Your task to perform on an android device: Using the AutoScout24 app, I'm searching for a personal vehicle. My preferred brand of car is Toyota, which appears by the brand name Camry Sedan of the 2023 model
Image 0: 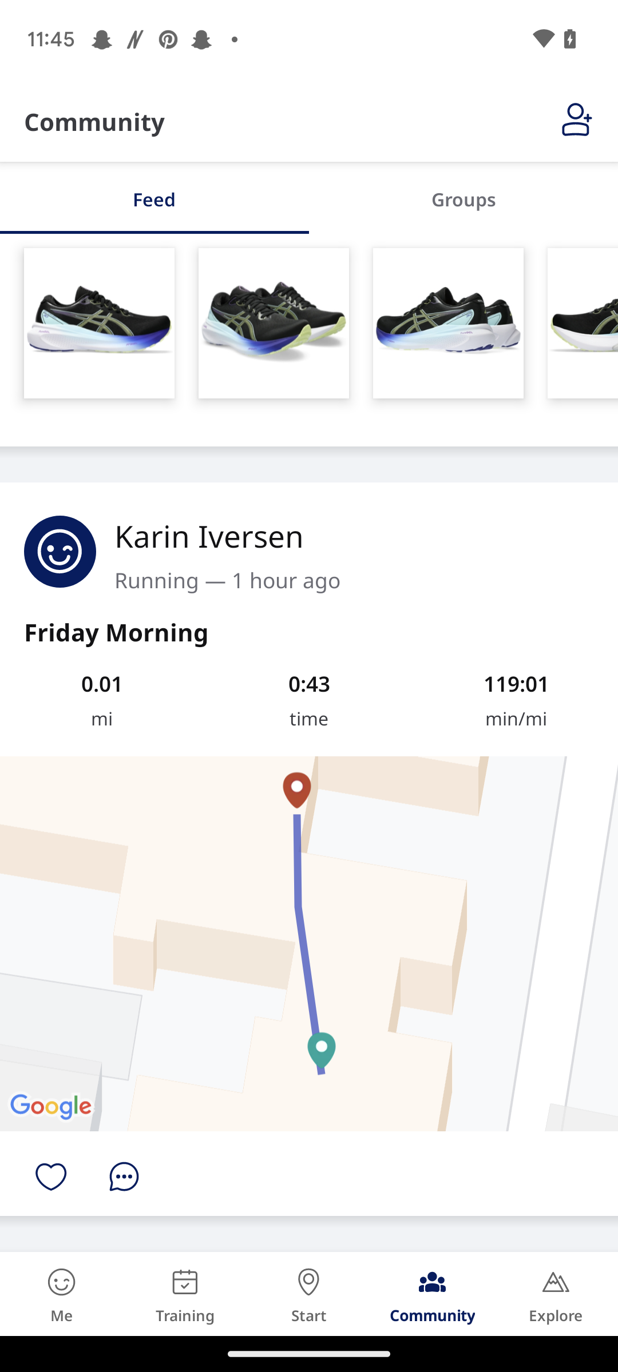
Open the Autoscout24 app
Step 0: open app "AutoScout24"
Image 1: 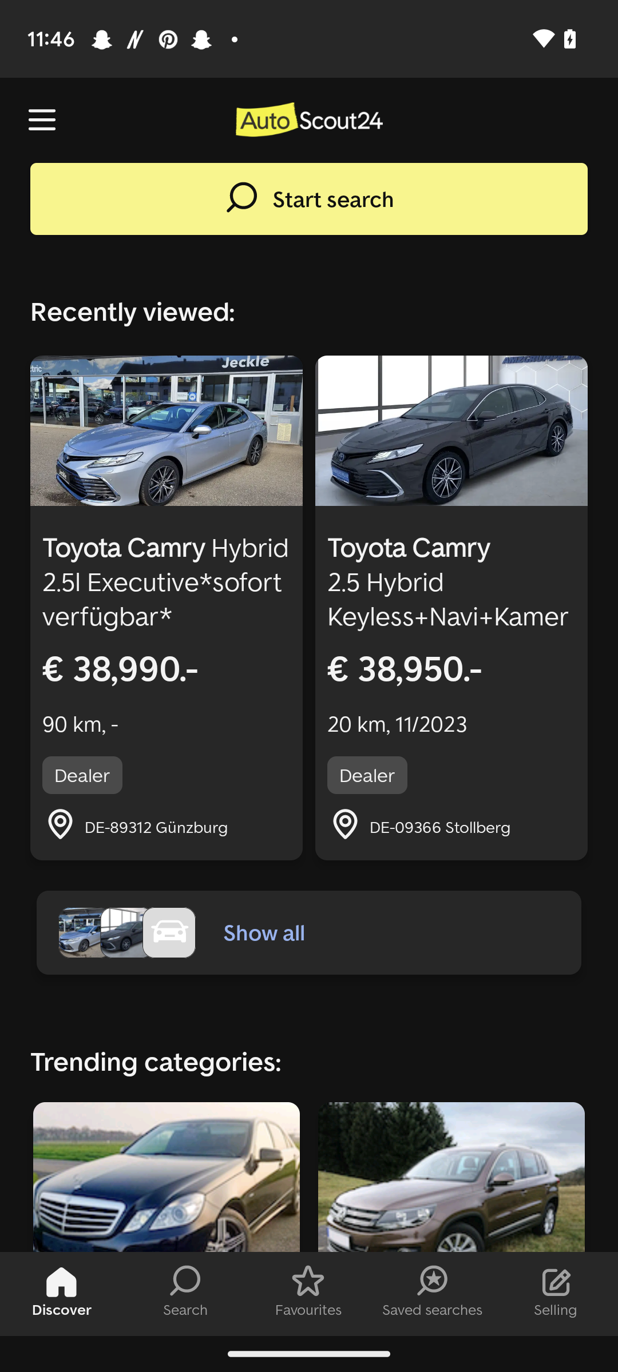
Click on the search icon
Step 1: click (185, 1309)
Image 2: 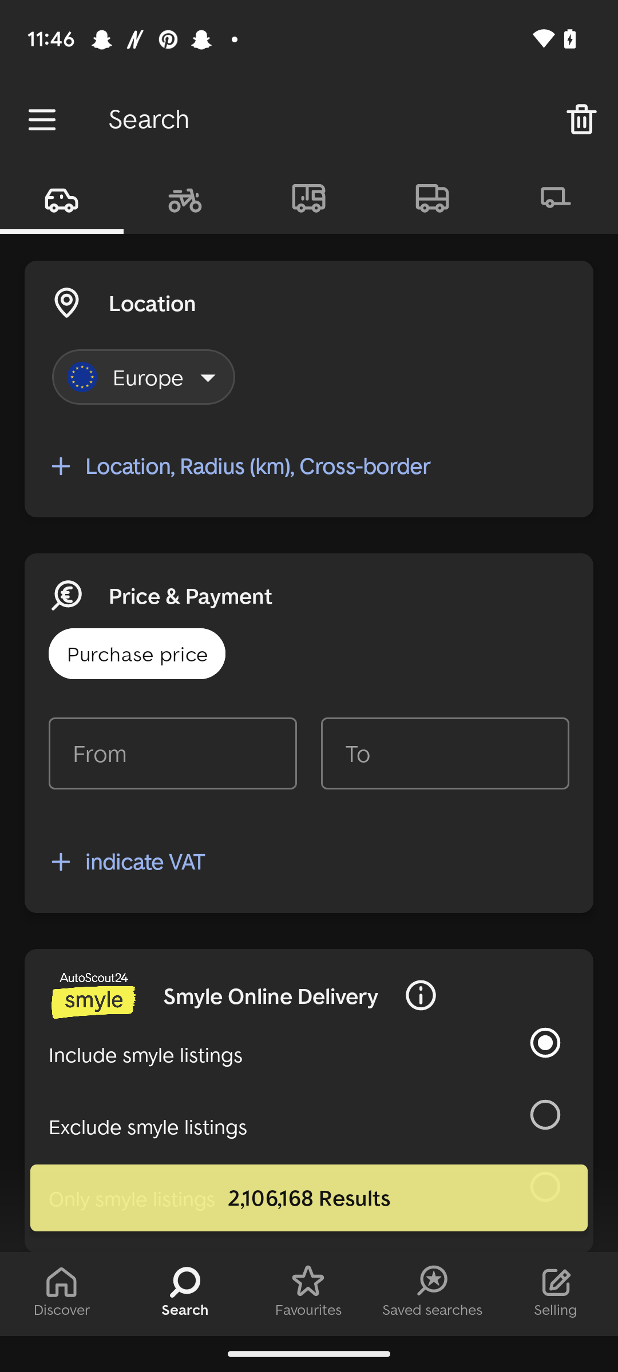
Scroll up to view the basic model option 
Step 2: scroll down
Image 3: 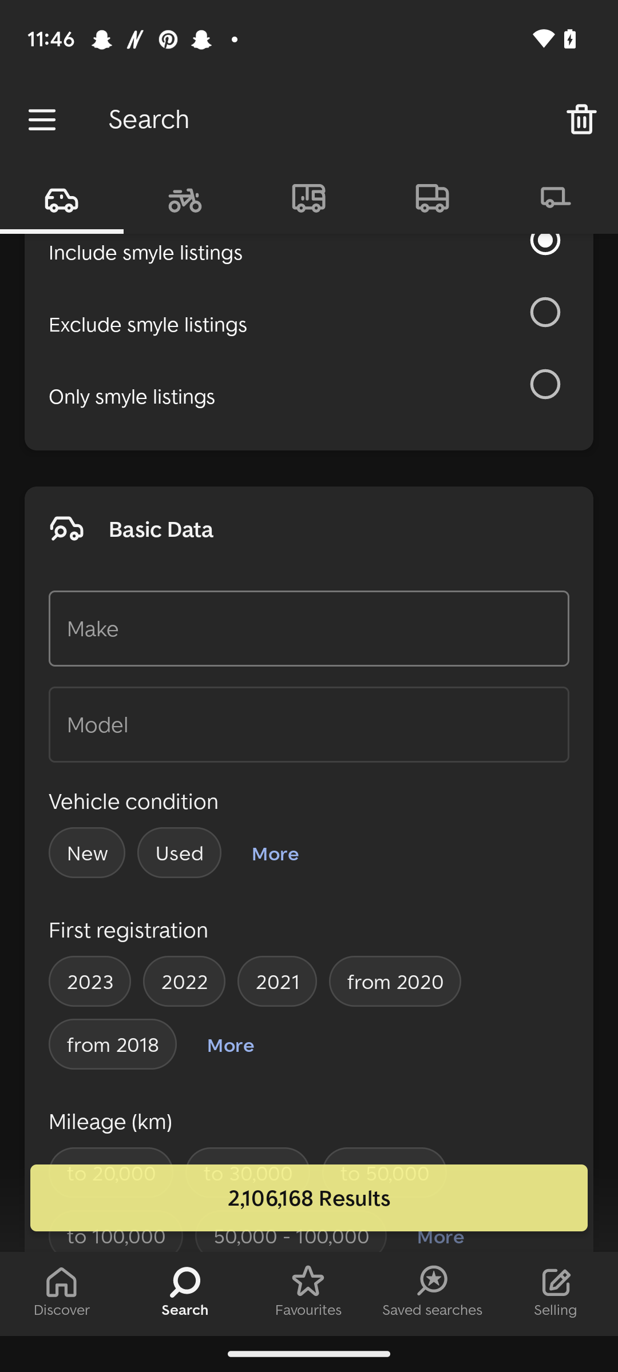
Click on the make option 
Step 3: click (309, 628)
Image 4: 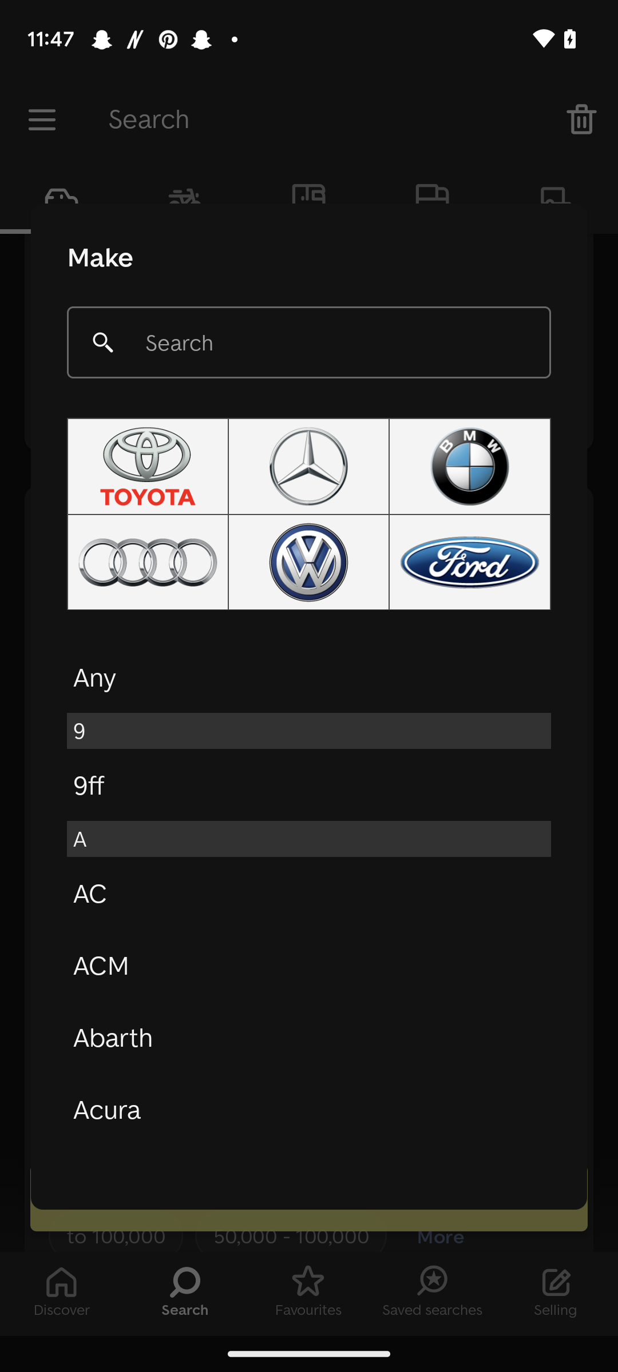
Click on the Toyota brand
Step 4: click (114, 476)
Image 5: 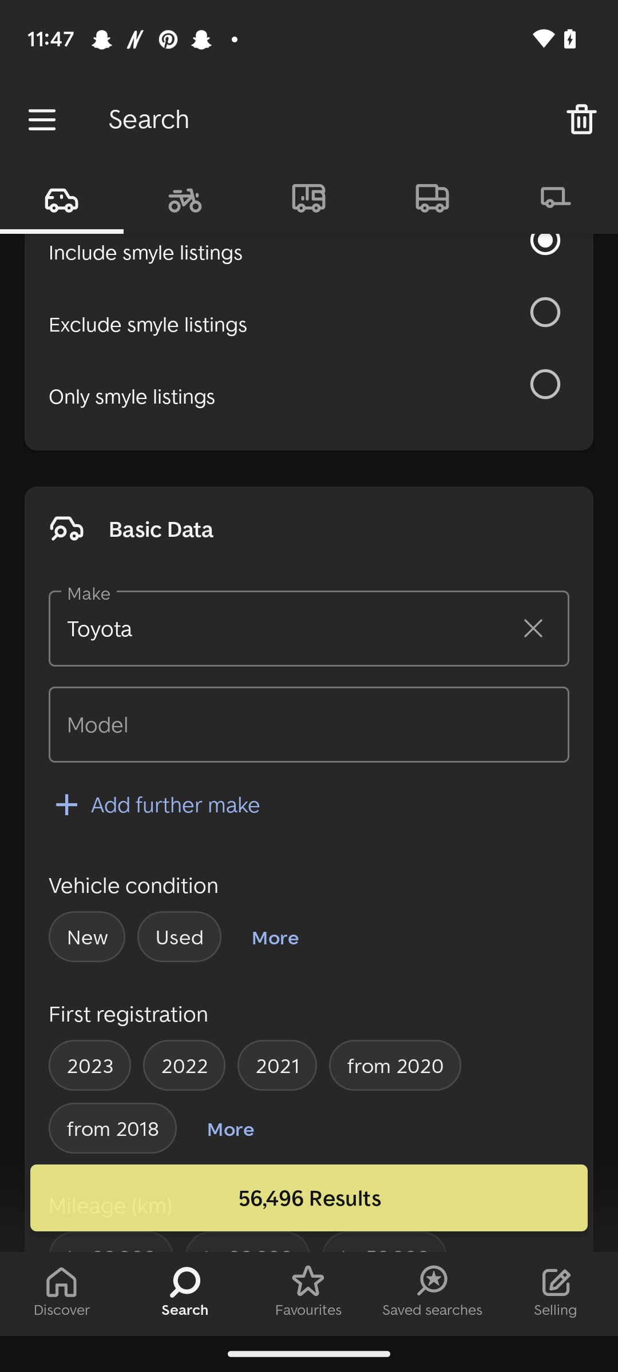
Click on the model option 
Step 5: click (309, 724)
Image 6: 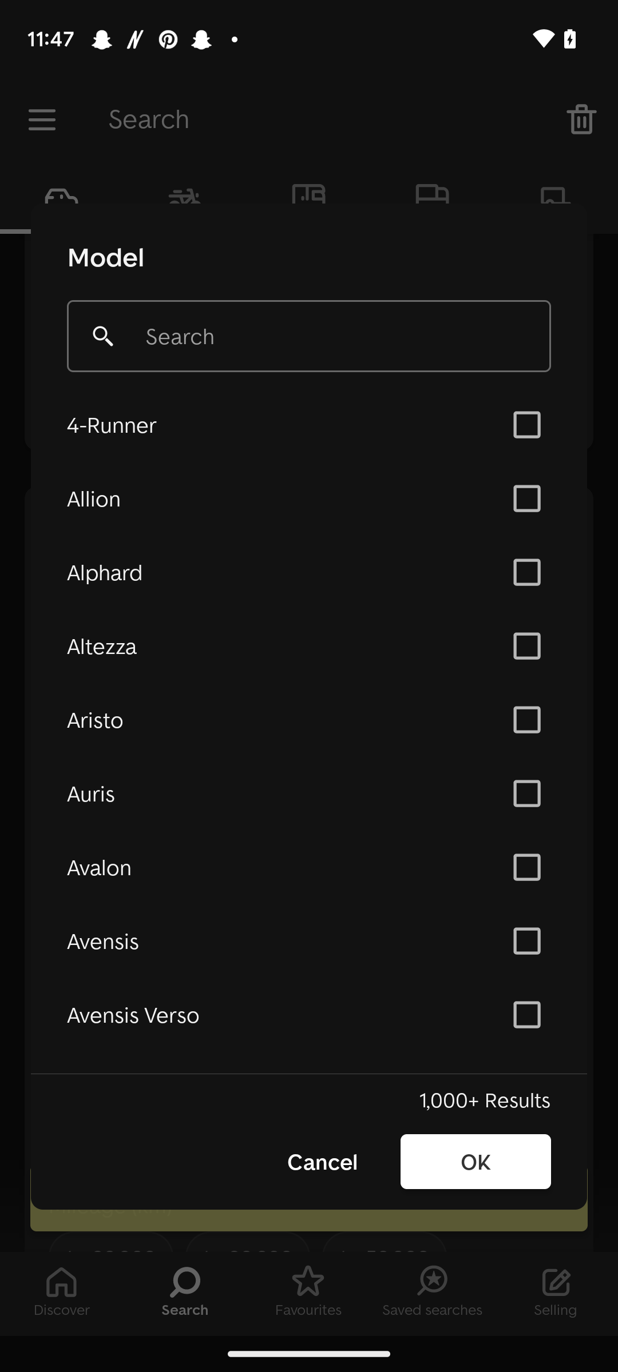
Scroll up to view the camry model
Step 6: scroll down
Image 7: 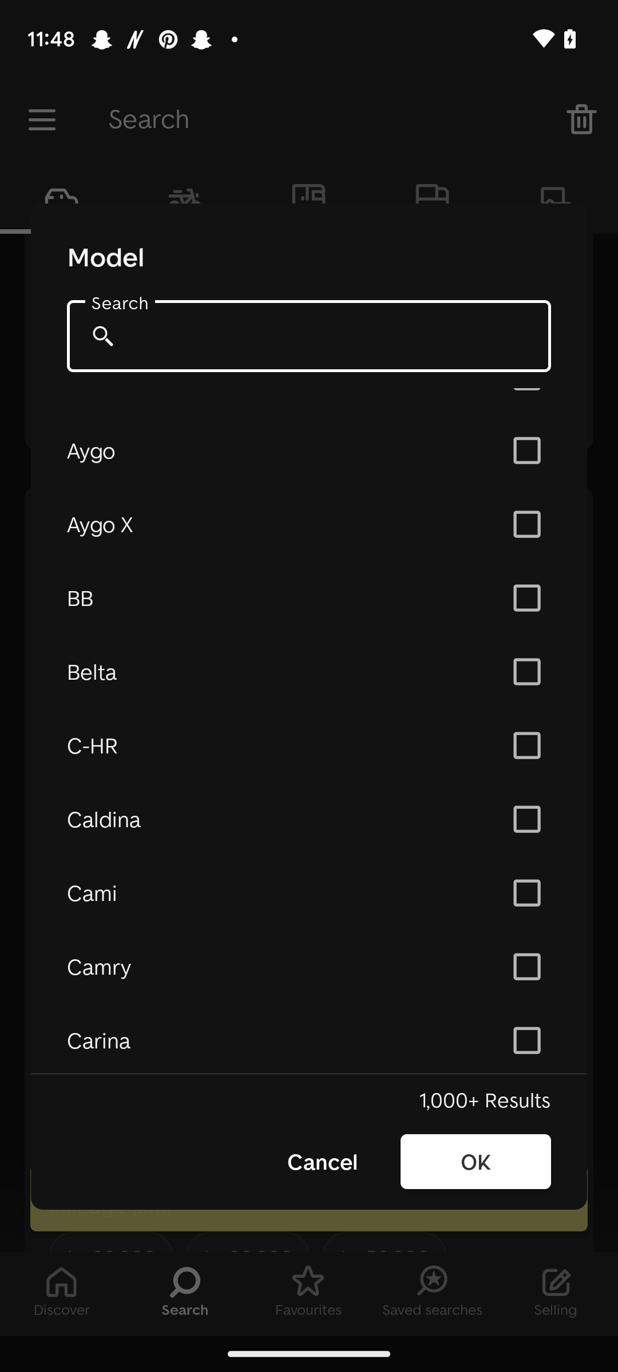
Click on the Camry option 
Step 7: click (528, 963)
Image 8: 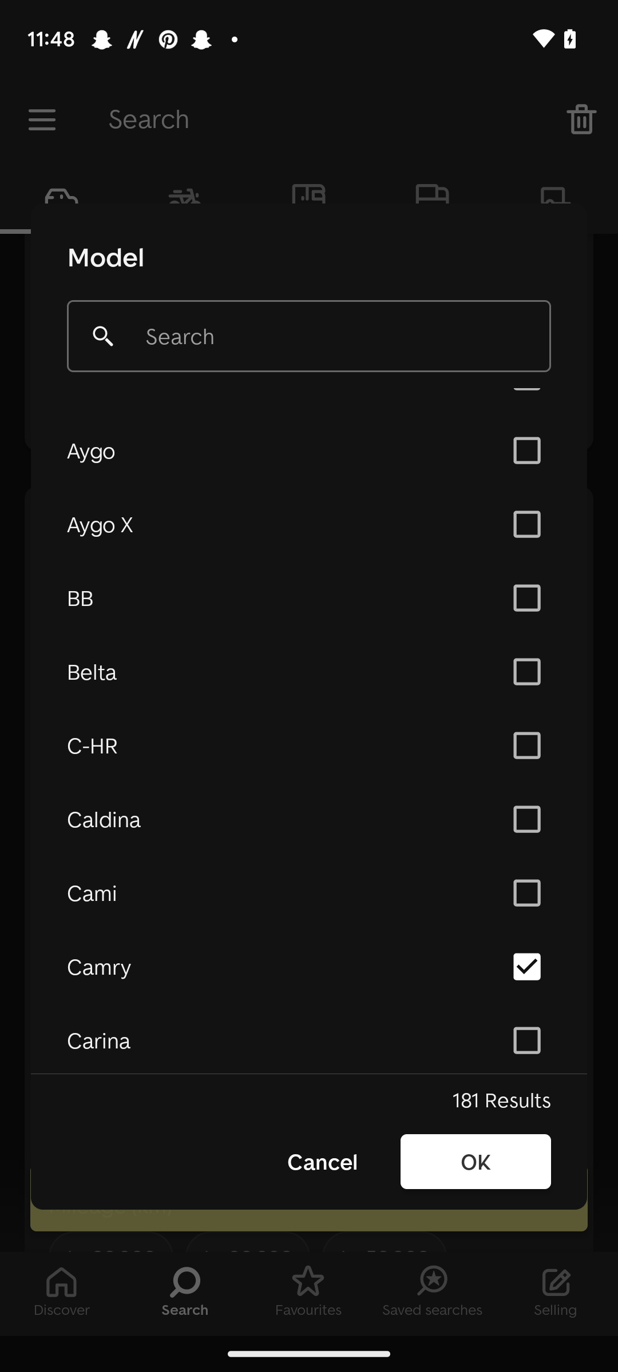
Click on the ok button
Step 8: click (476, 1161)
Image 9: 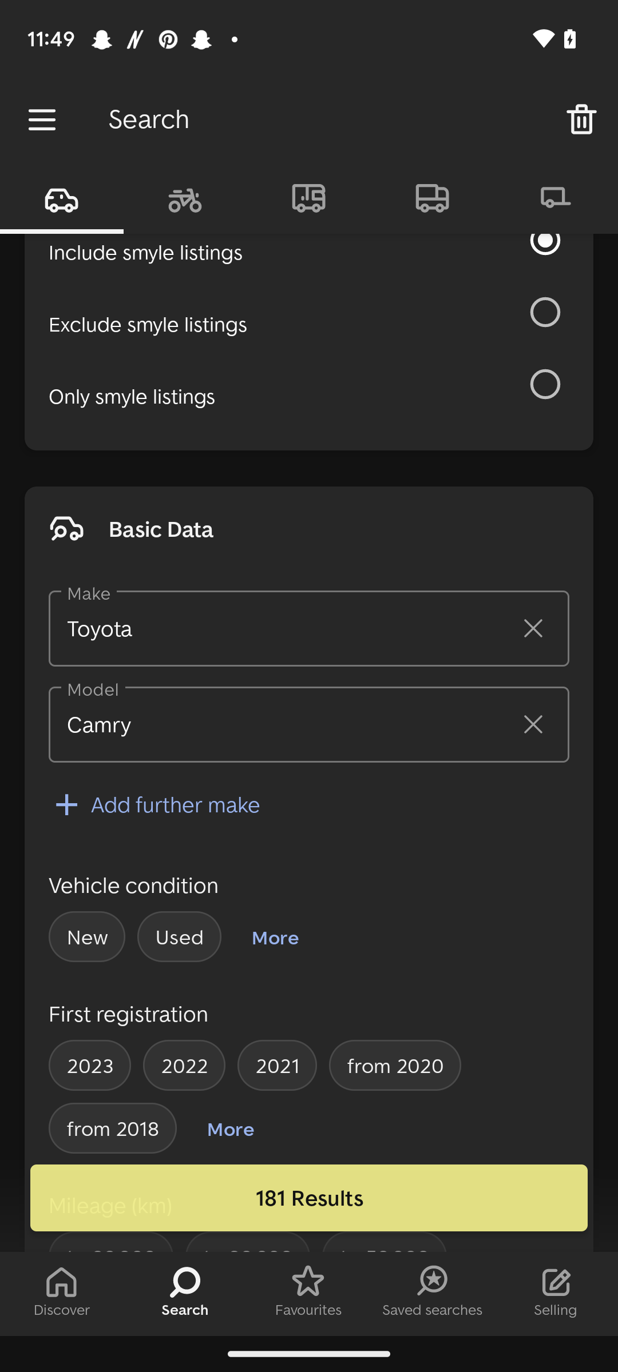
Click on the 2023 model
Step 9: click (90, 1065)
Image 10: 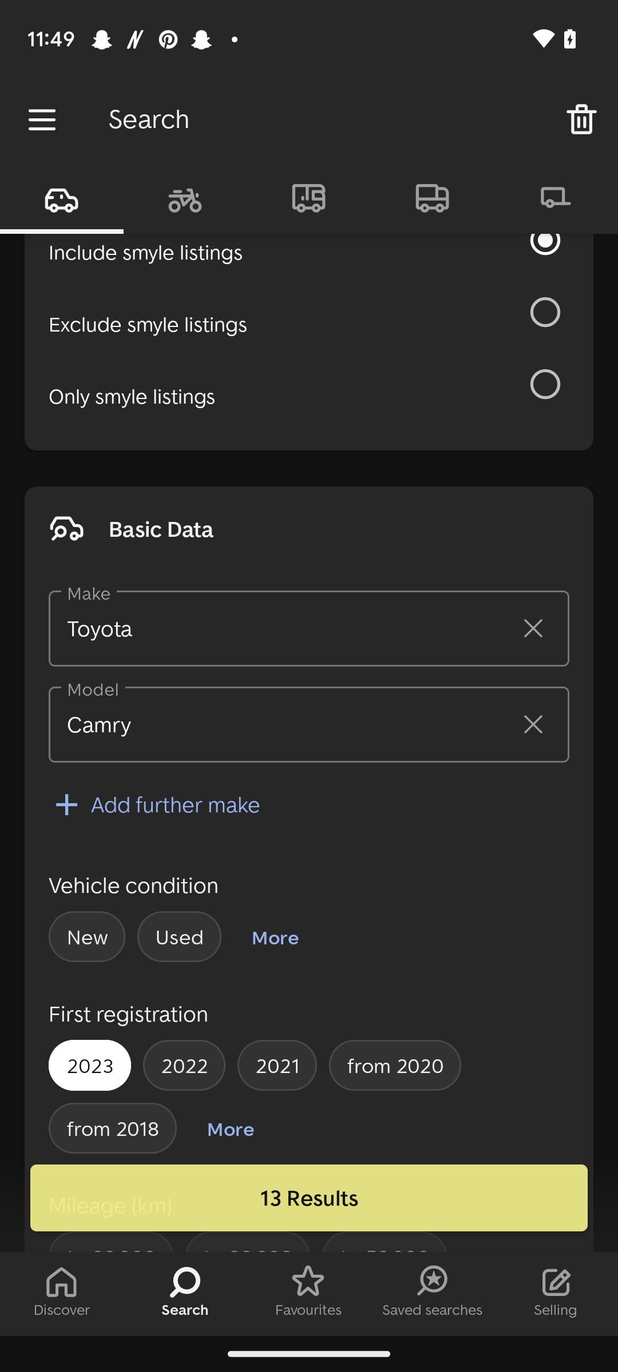
Click on the 13 result button 
Step 10: click (309, 1198)
Image 11: 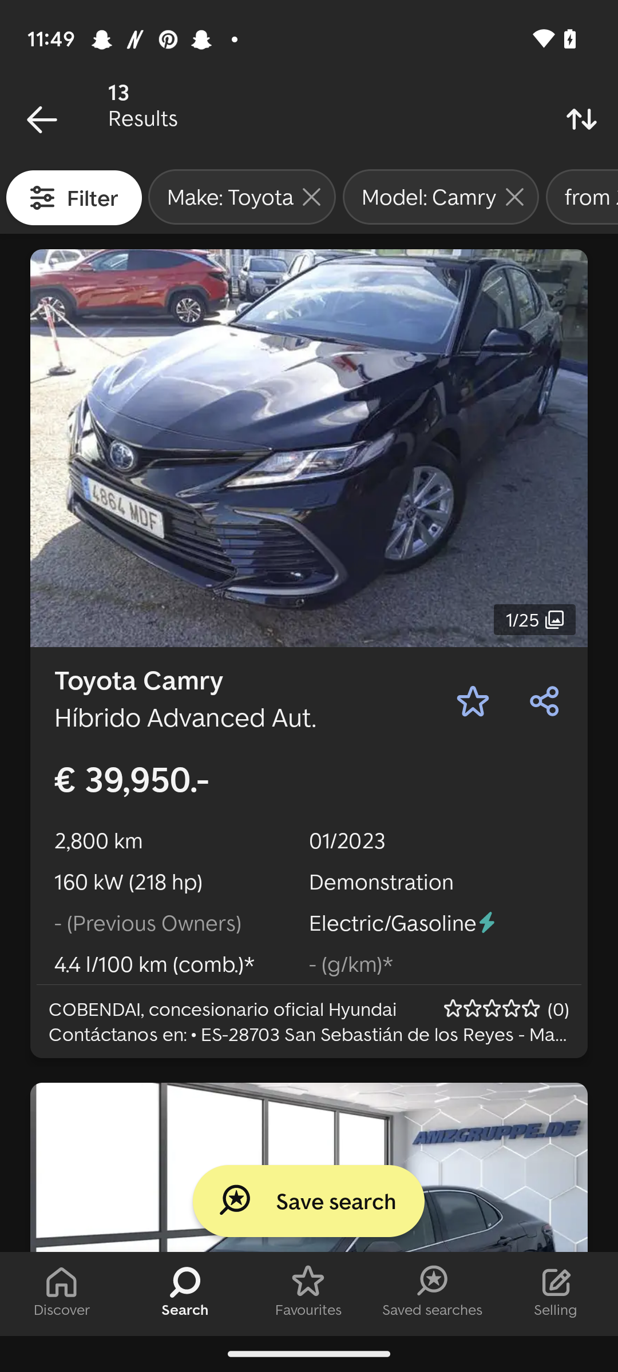
Scroll up to view the more car
Step 11: scroll down
Image 12: 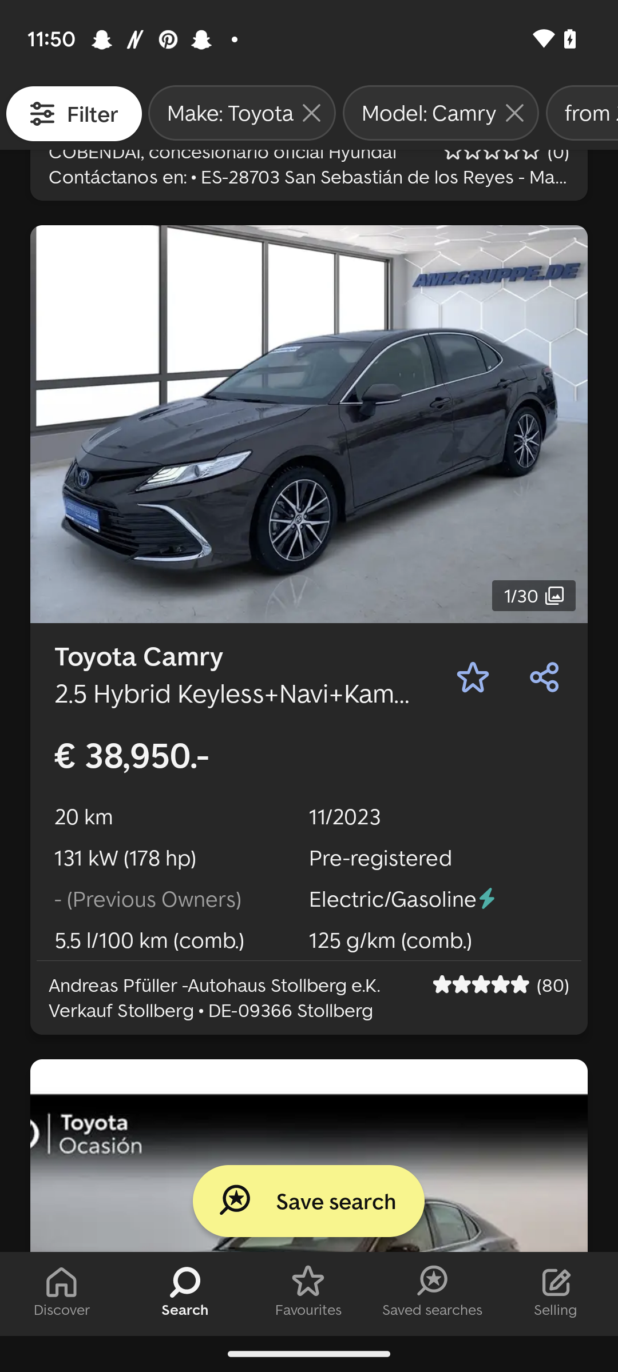
Click on the Camry car
Step 12: click (309, 627)